Your task to perform on an android device: Search for 9-size United States winter shoes and boots on the Footshop app.
Image 0: 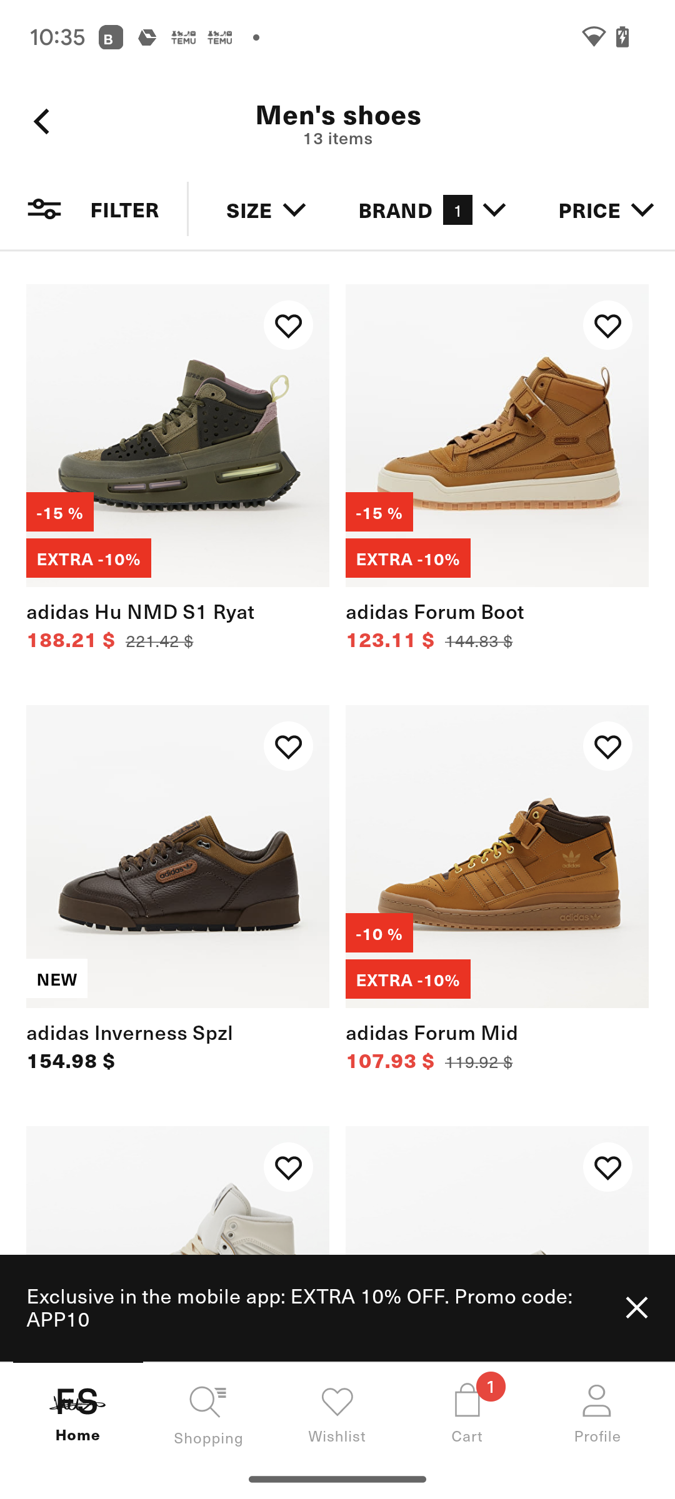
Click on size at the top of the screen.
Step 0: click (249, 209)
Image 1: 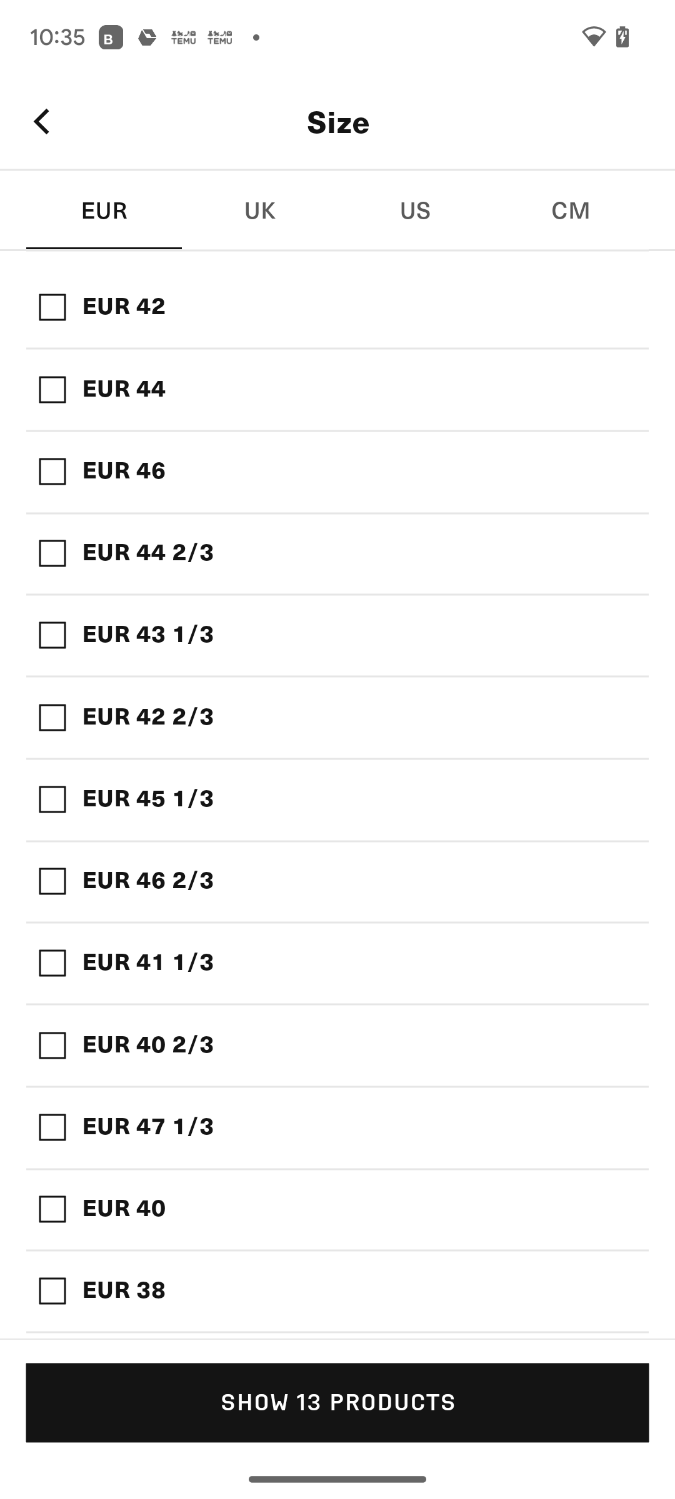
Click on US after UK and before CM at the top of the screen.
Step 1: click (415, 211)
Image 2: 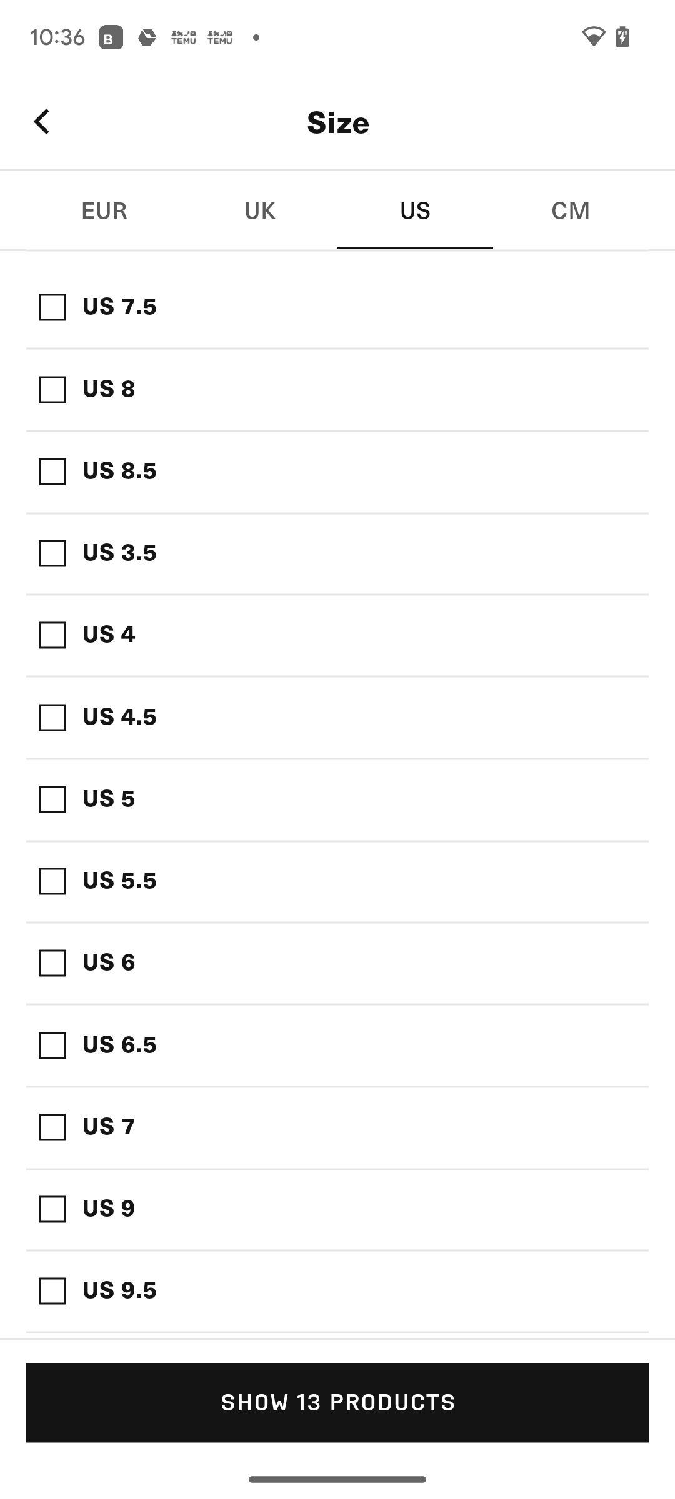
Click on US 9 on the left side of the screen.
Step 2: click (109, 1209)
Image 3: 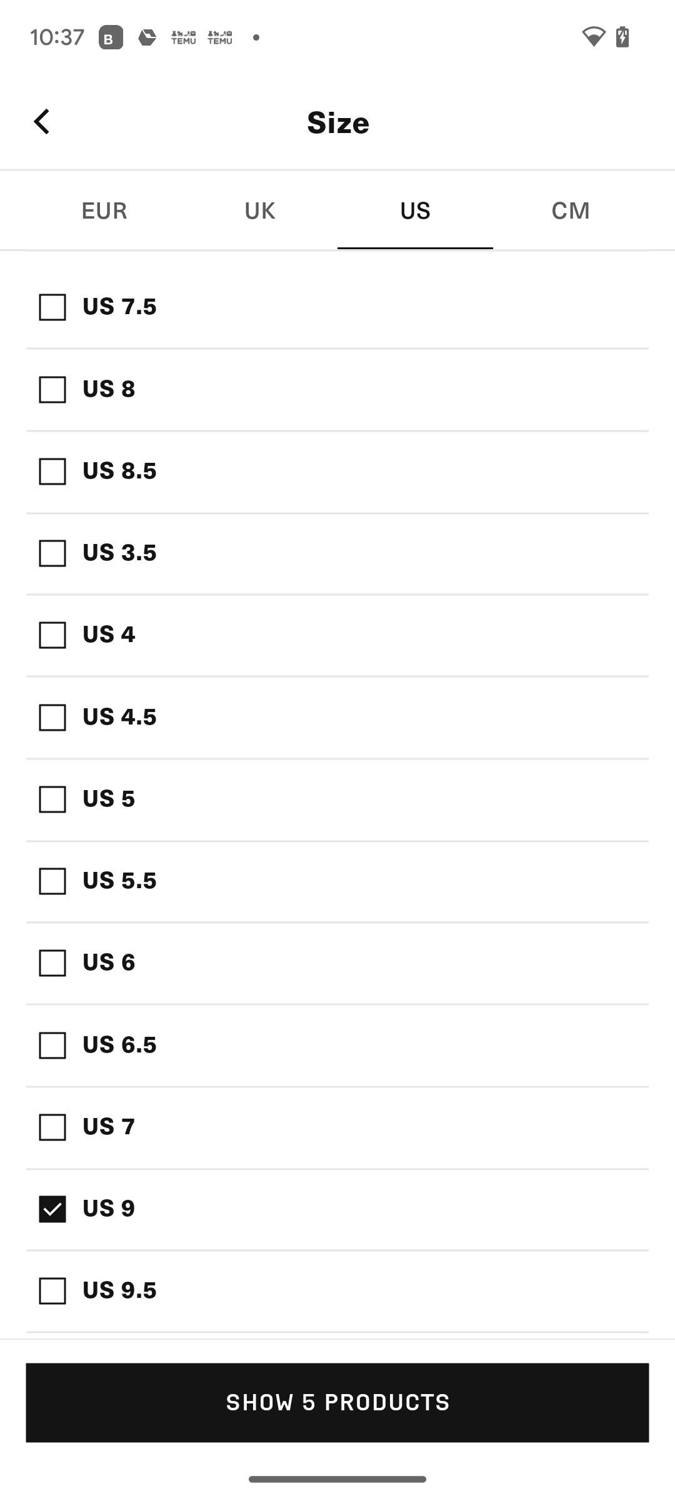
Click on show 5 products at the bottom of the screen.
Step 3: click (337, 1402)